Your task to perform on an android device: I want to contact customer support for a brownie recipe because I need more ingredients in the recipe.
Image 0: 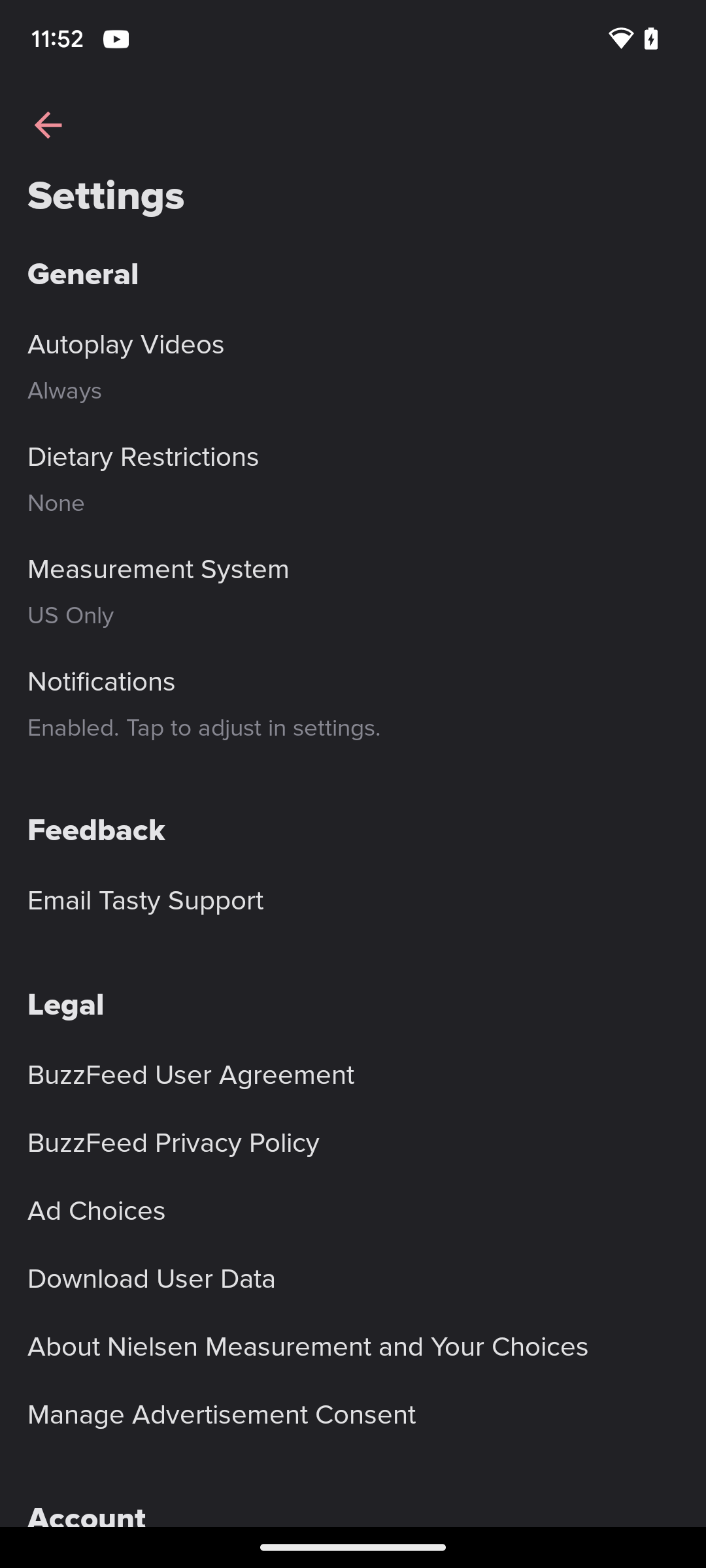
Click on the Email Tasty Support on the screen.
Step 0: click (145, 901)
Image 1: 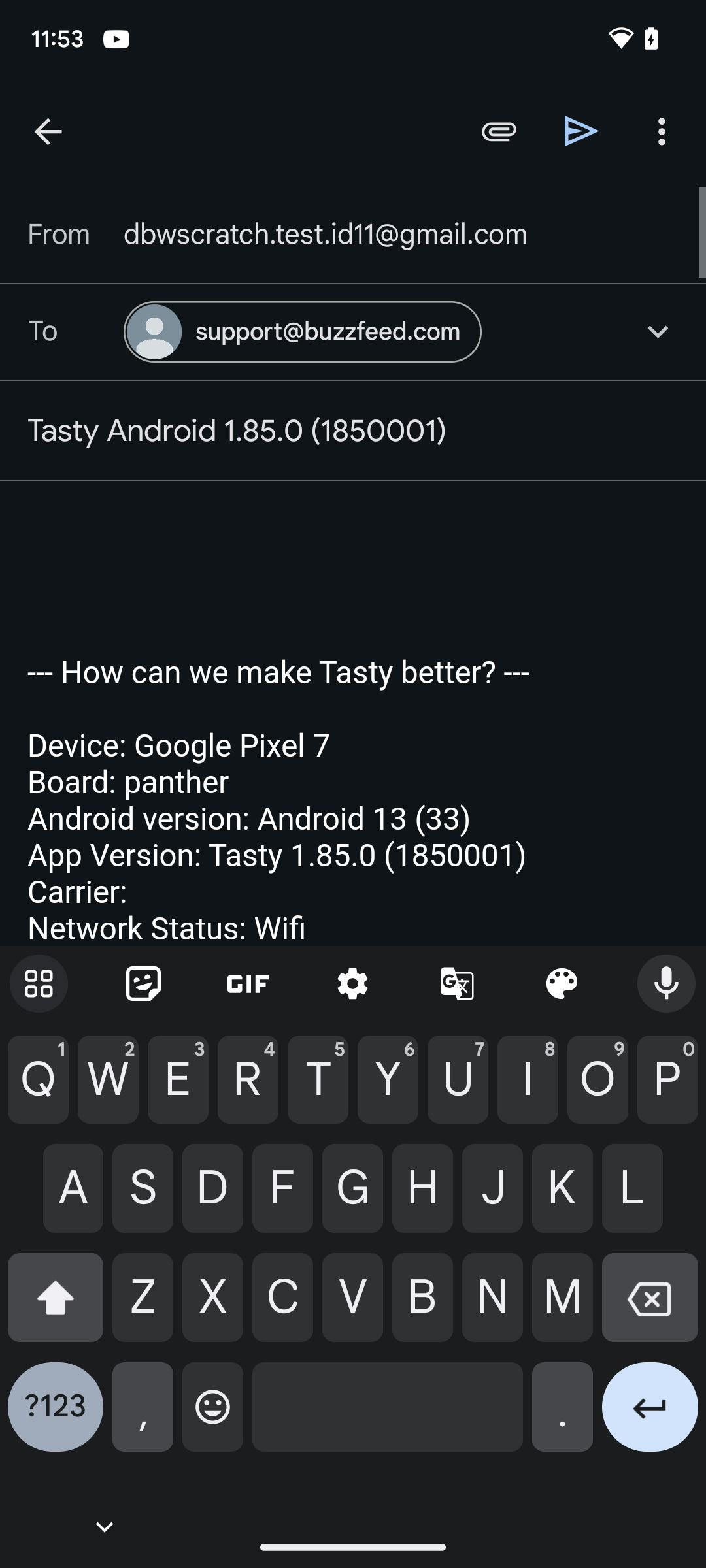
Type I want more ingredients in the recipe on the screen.
Step 1: type "I want more ingredients in the recipe."
Image 2: 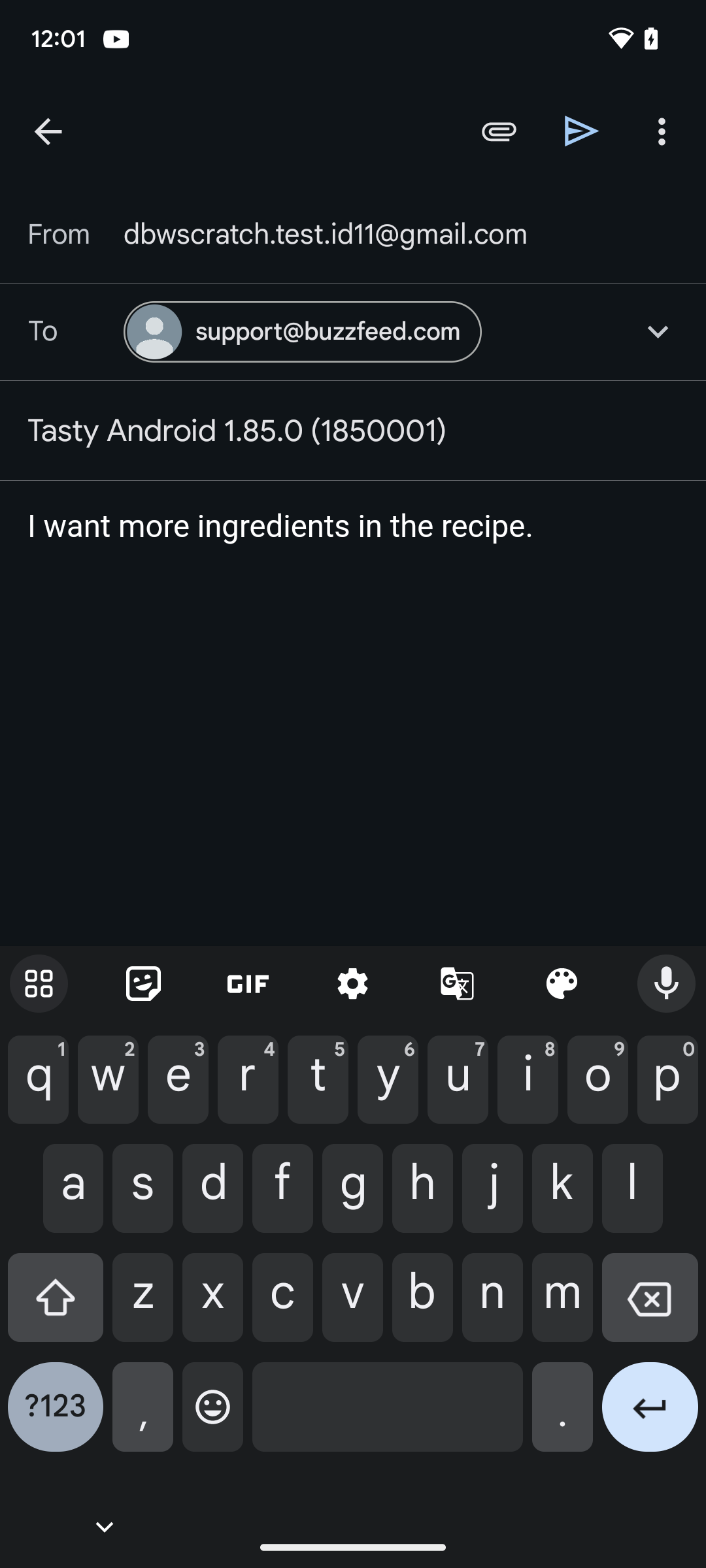
Click on the Send icon on the screen.
Step 2: click (582, 131)